Your task to perform on an android device: Compare the prices offered by various vendors for the similar red son DF-AE-32 multifunctional iron tv wall mount bracket for 14-55 inch
Image 0: 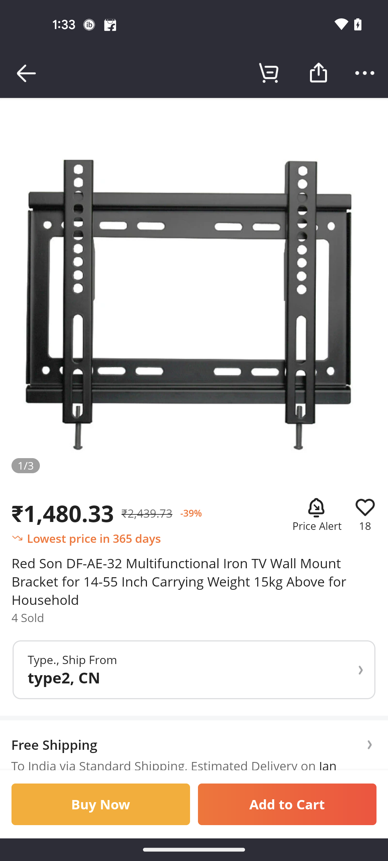
Swipe up to view the similar items to compare
Step 0: scroll down
Image 1: 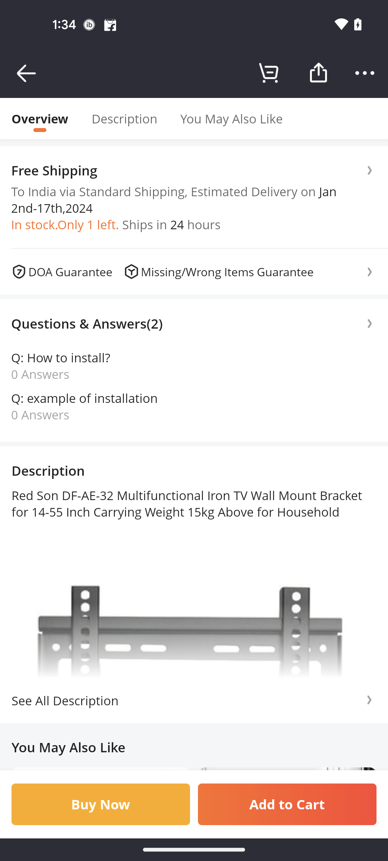
Swipe up to view the similar items to compare
Step 1: scroll down
Image 2: 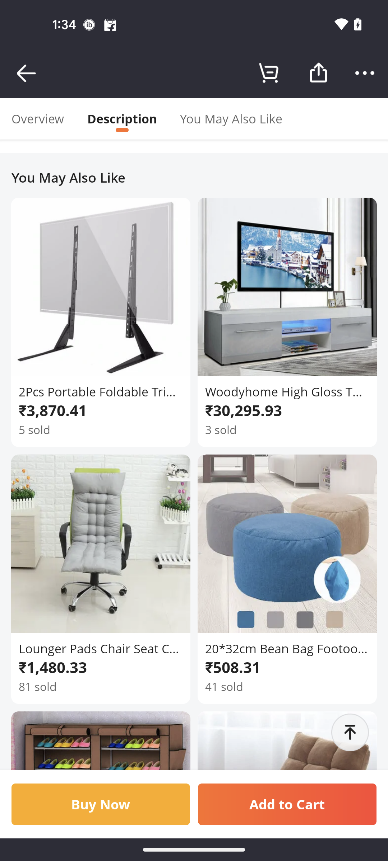
Swipe up to view the similar items to compare
Step 2: scroll down